Your task to perform on an android device: Open an existing Meeting Details docs file in the Docx-All-in-one app.
Image 0: 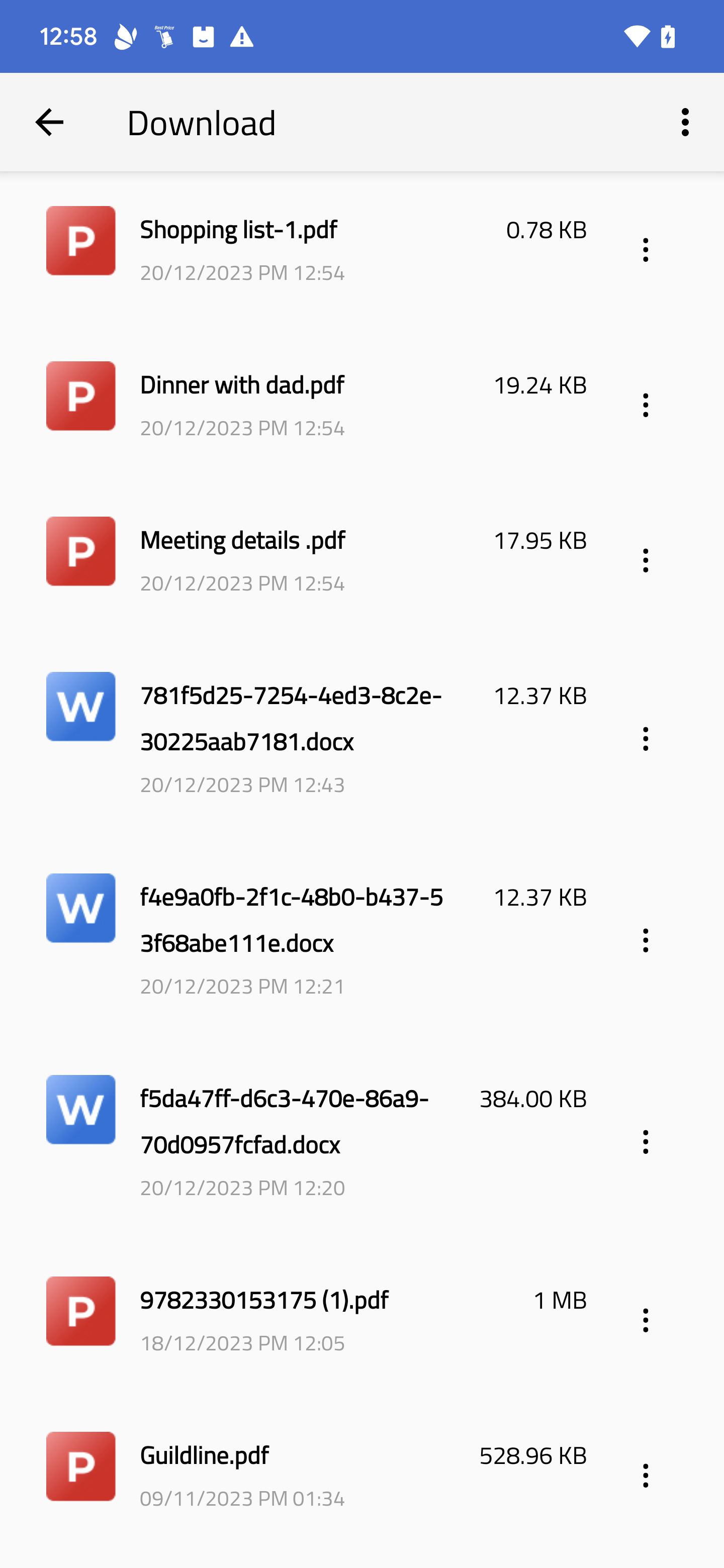
Click on the meeting details file
Step 0: click (293, 540)
Image 1: 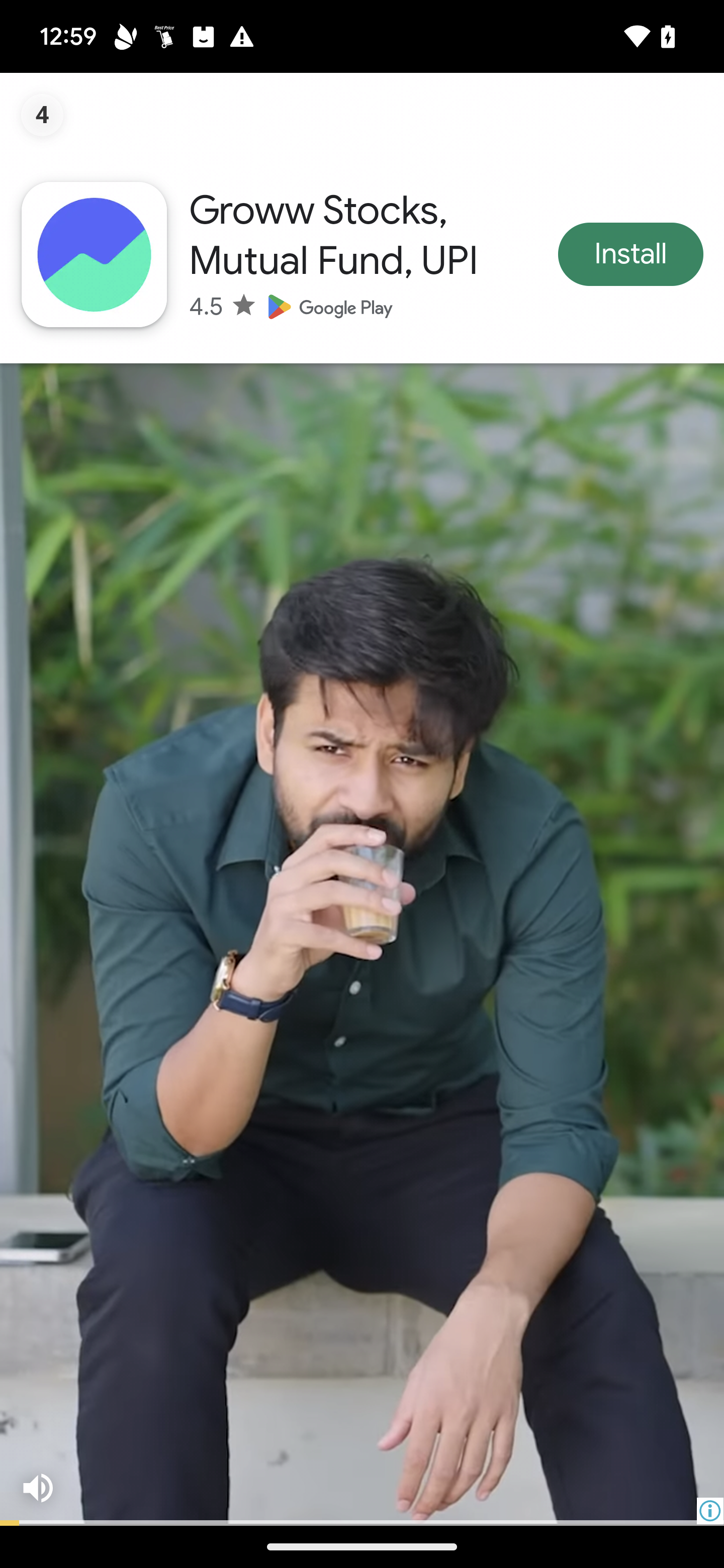
Click on the meeting details file
Step 1: wait